Your task to perform on an android device: I need a new drill machine for my carpentry business because my old one broke down. Utilize the Lazada app to locate the drill machine.
Image 0: 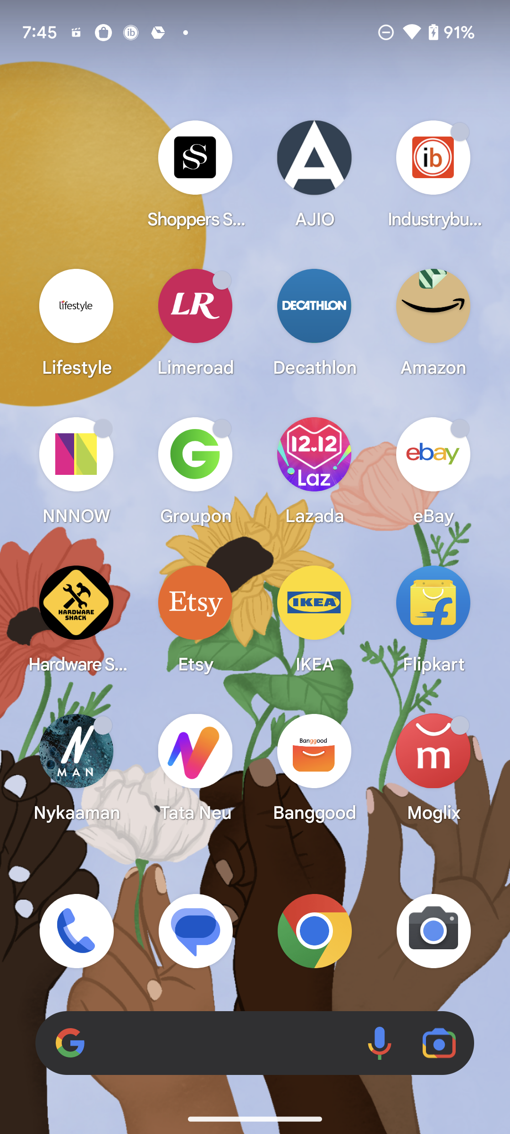
open Lazada App
Step 0: open app "Lazada"
Image 1: 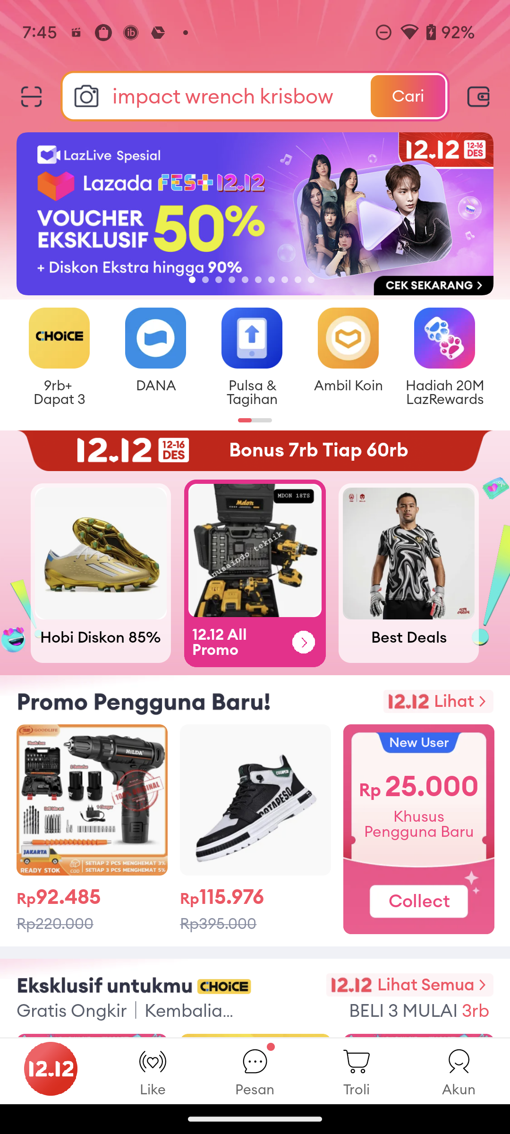
Click on the Search bar at the top of the screen
Step 1: click (222, 96)
Image 2: 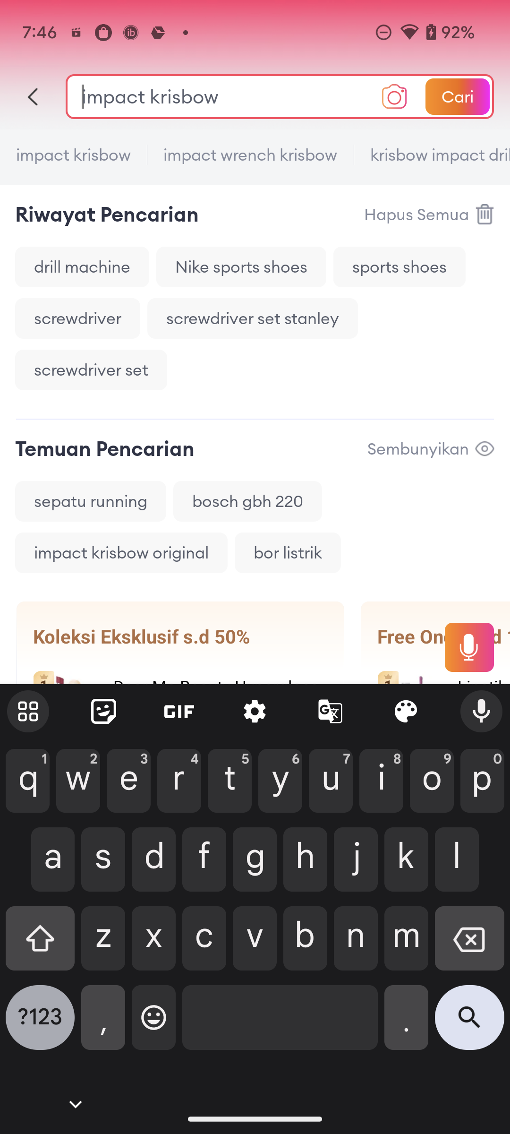
search for drill machine
Step 2: type "drill machine"
Image 3: 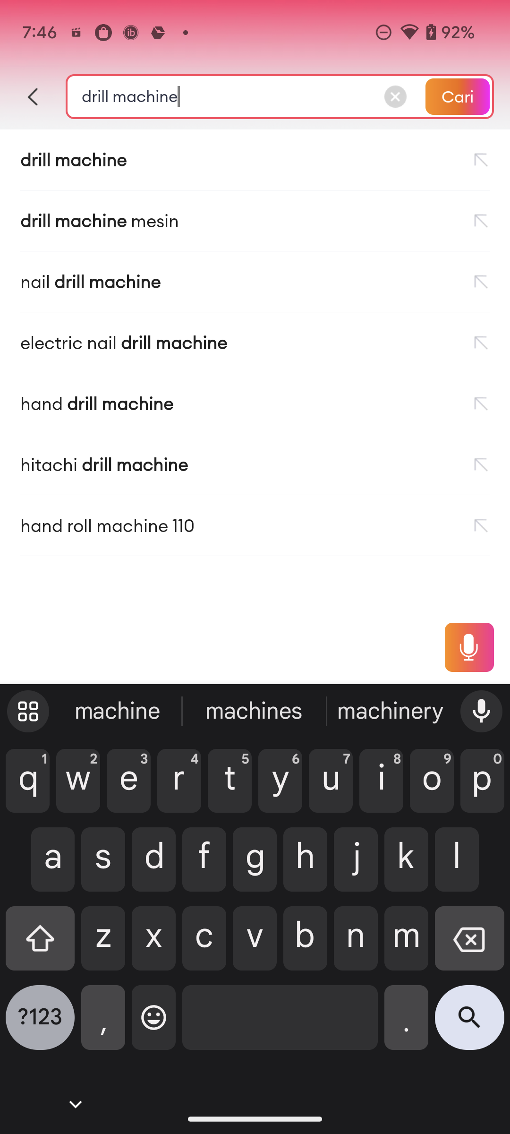
Click on the first search suggestion
Step 3: click (265, 160)